Your task to perform on an android device: Open Industrybuying app, Apply the Finolex brand filters then view all the products offered by these brands
Image 0: 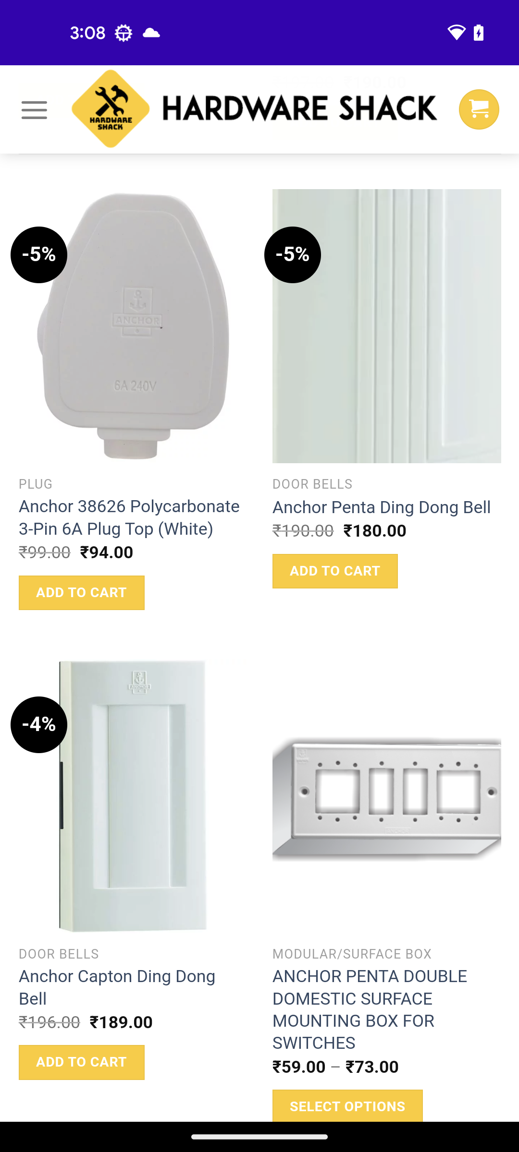
Open Industrybuying app
Step 0: open app "Industrybuying"
Image 1: 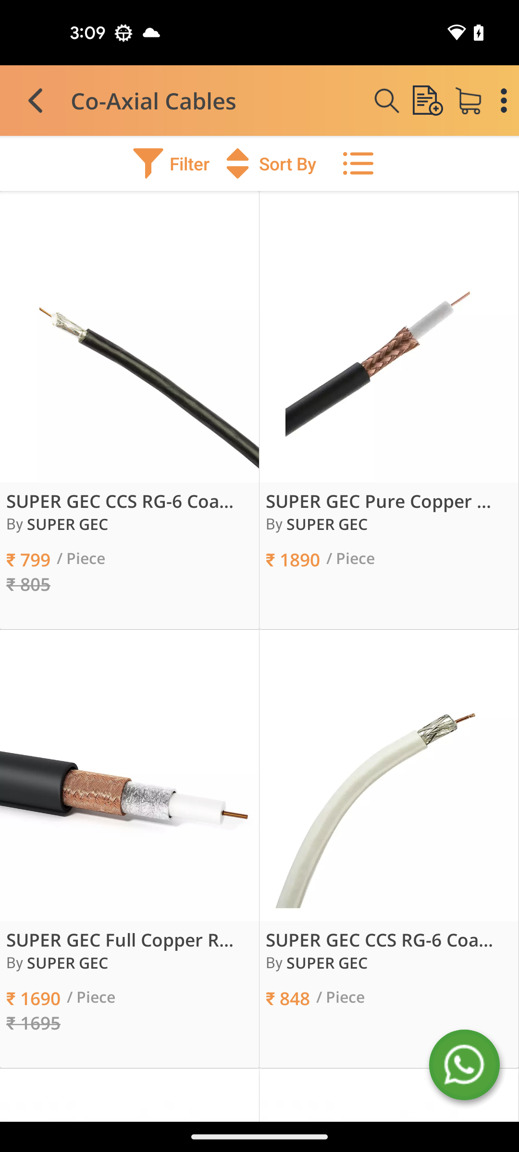
Click on the Filter section
Step 1: click (171, 163)
Image 2: 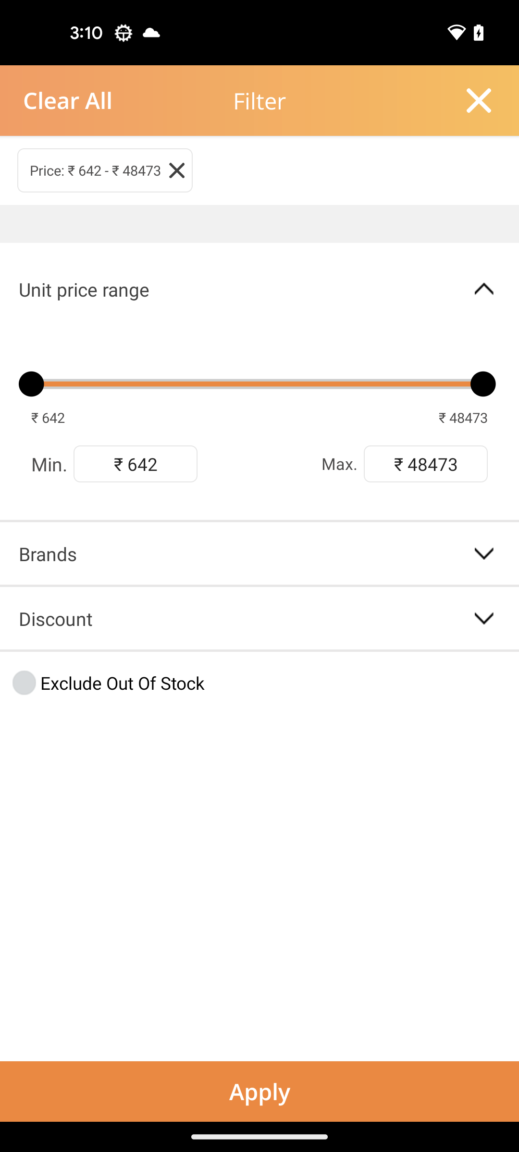
Click on the down arrow key in front of the brand section
Step 2: click (483, 553)
Image 3: 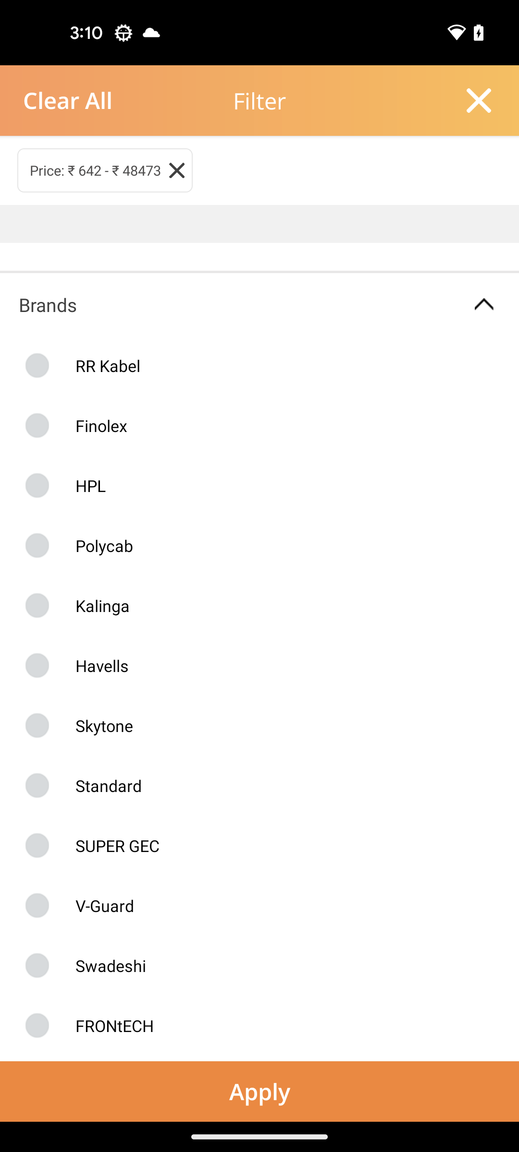
Select the Finolex brand
Step 3: click (76, 426)
Image 4: 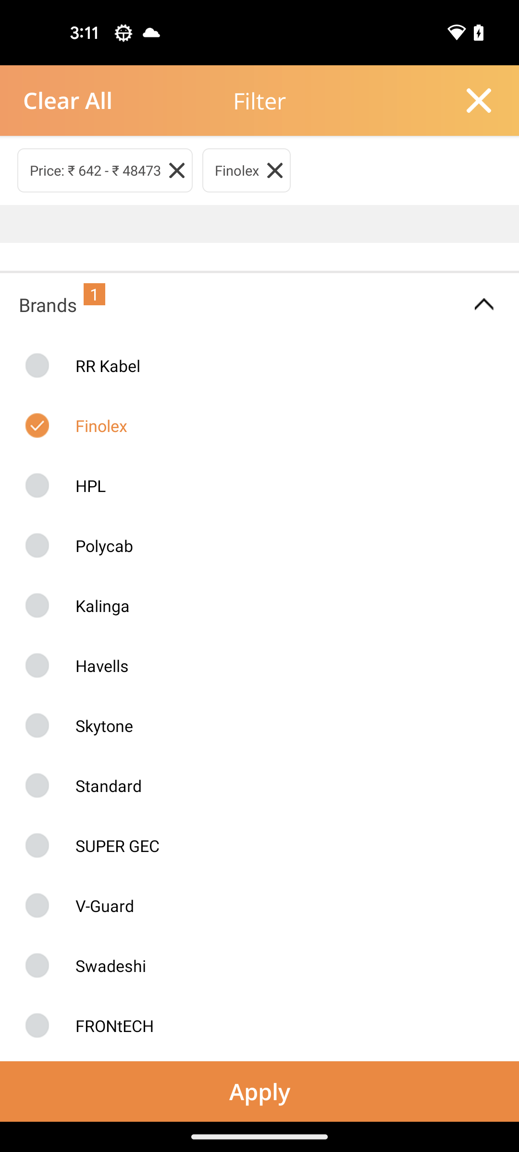
Click on the Apply button at the bottom of the screen
Step 4: click (259, 1091)
Image 5: 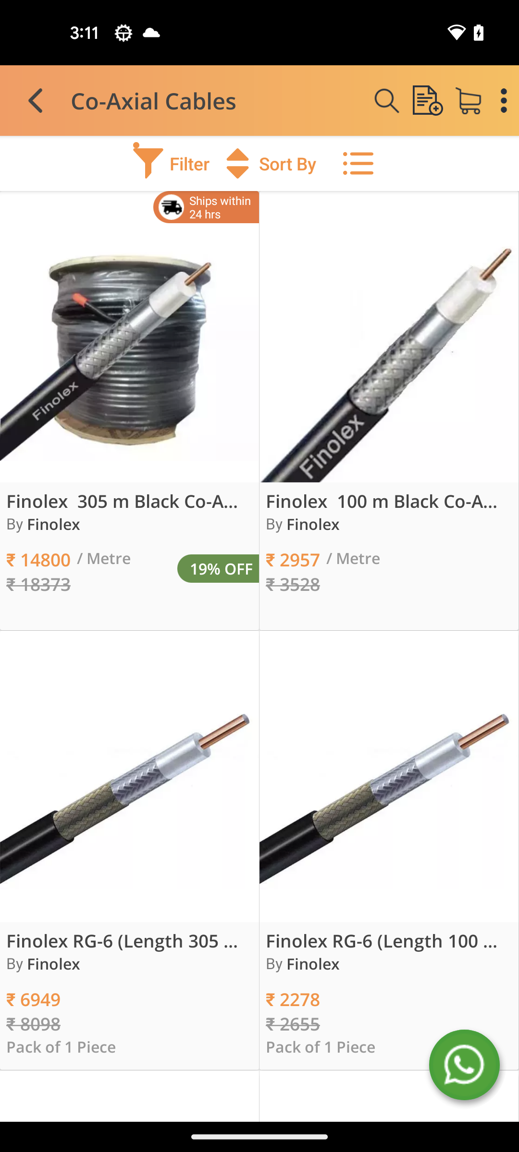
Scroll down to view more product
Step 5: scroll down